Your task to perform on an android device: View all the Messages for me on the Skype app.
Image 0: 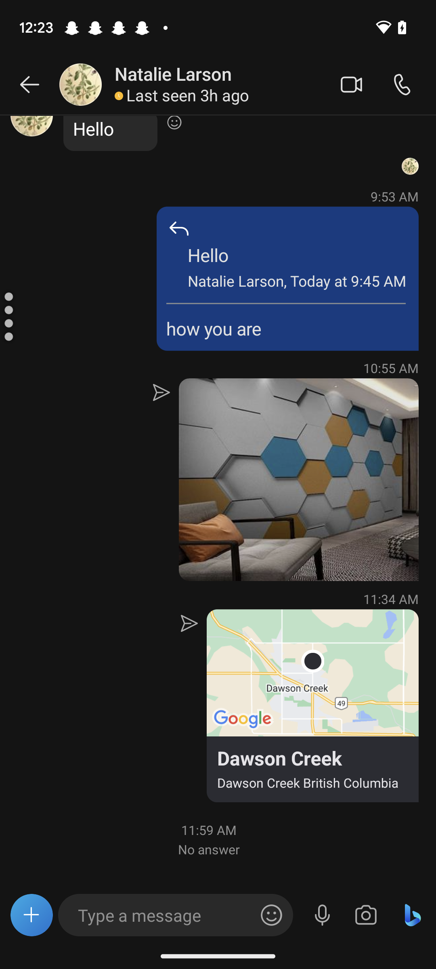
Go back to the previous page.
Step 0: press back button